Your task to perform on an android device: I made a file called "Nutrition Guide," and at this moment I want to search that file to make sure there won't be any issues afterwards. Navigate to Files by Google and look for the Nutrition Guide.
Image 0: 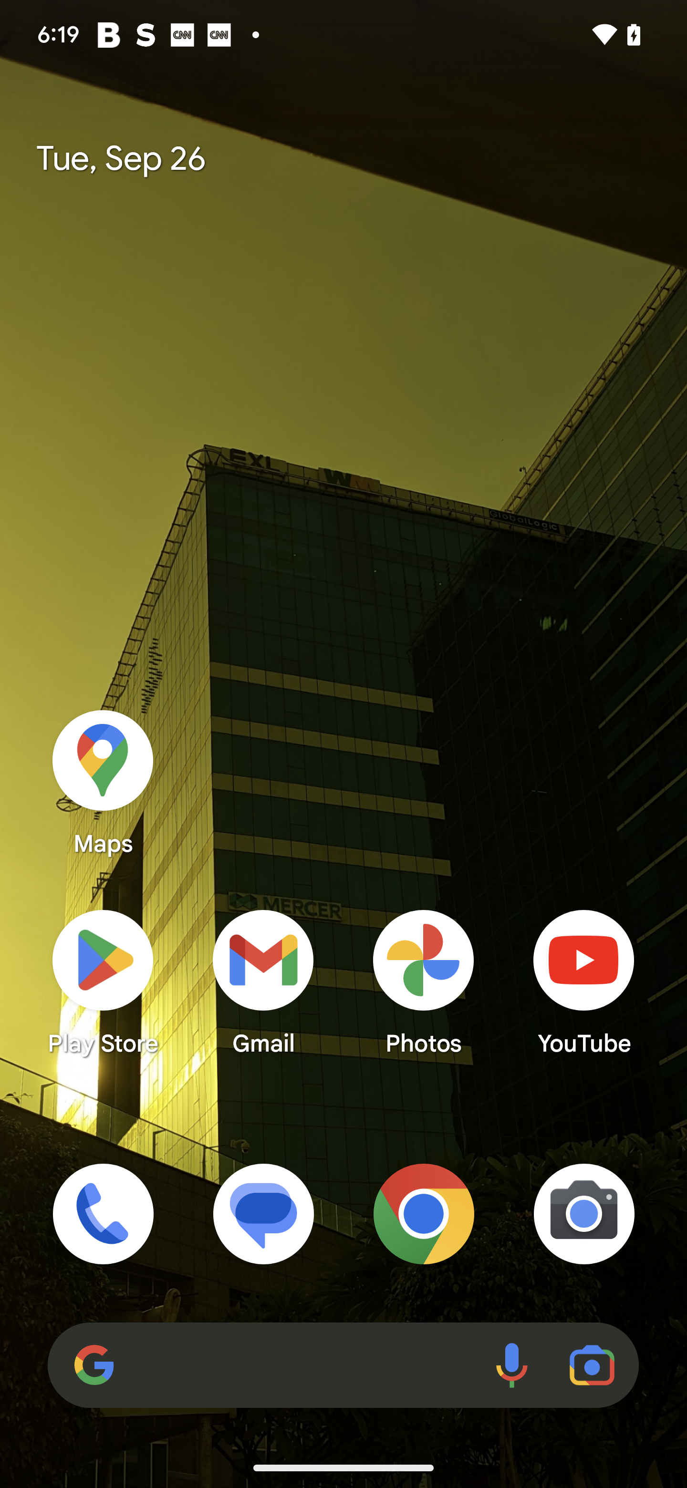
Open Files app
Step 0: open app "Files by Google"
Image 1: 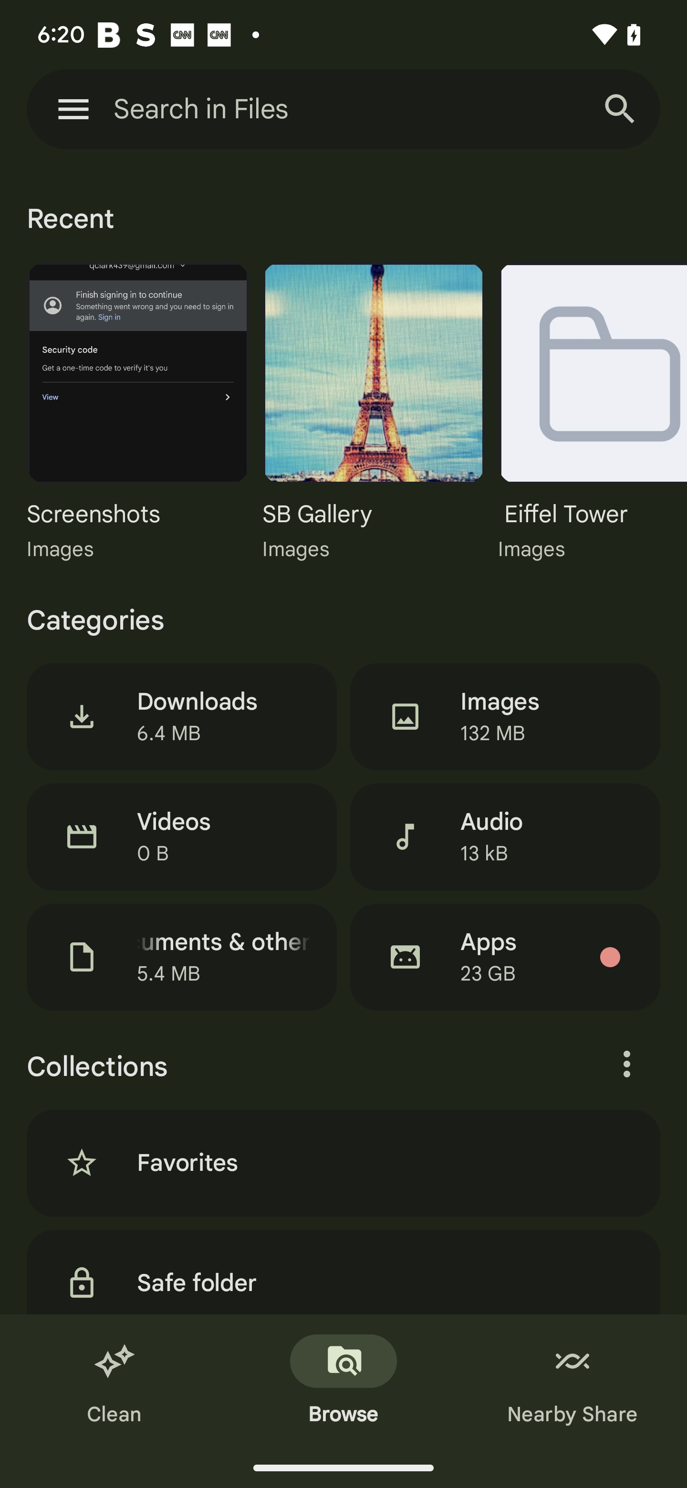
Click on the search bar
Step 1: click (201, 109)
Image 2: 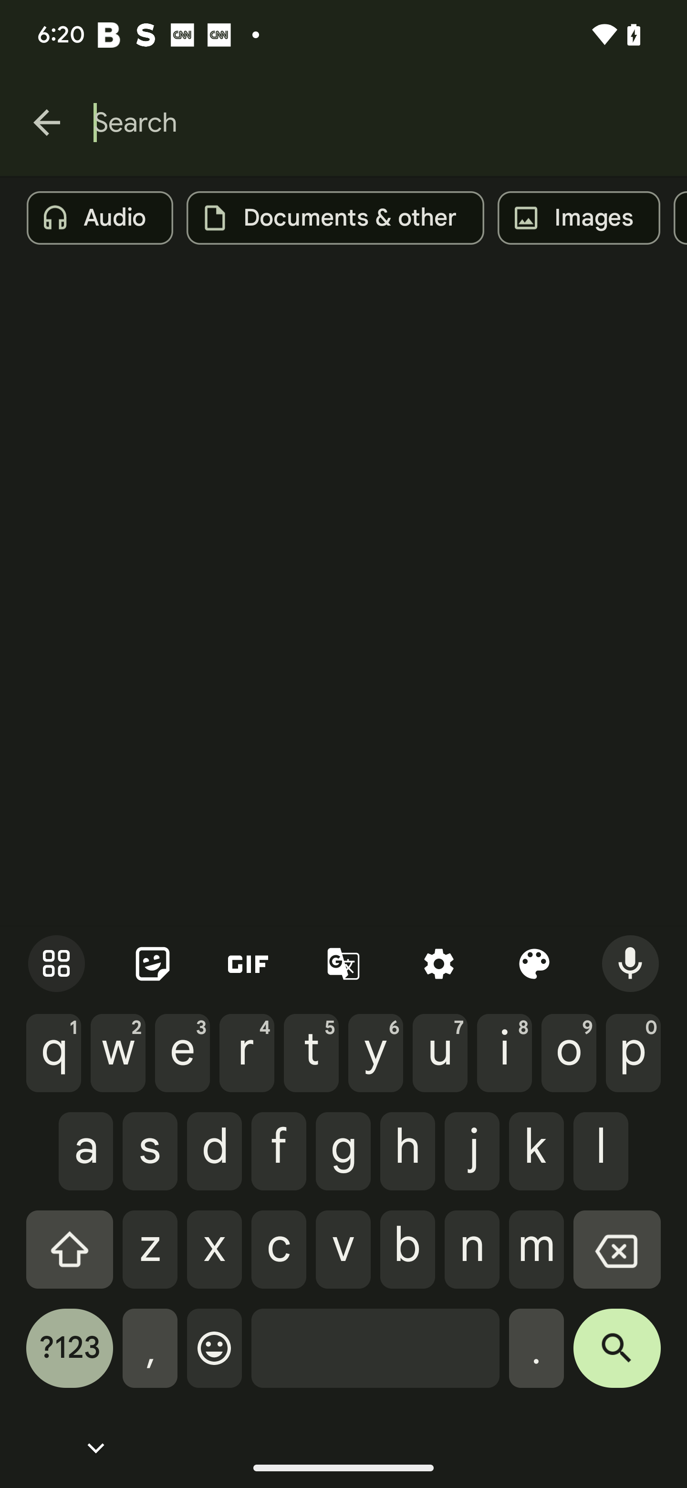
Type Nutrition Guide in the search bar
Step 2: type "Nutrition Guide"